Your task to perform on an android device: Launch Youtube and play Creativity with Dough || Children activity network , make sure to turn on subtitles and set playback to 1.5x
Image 0: 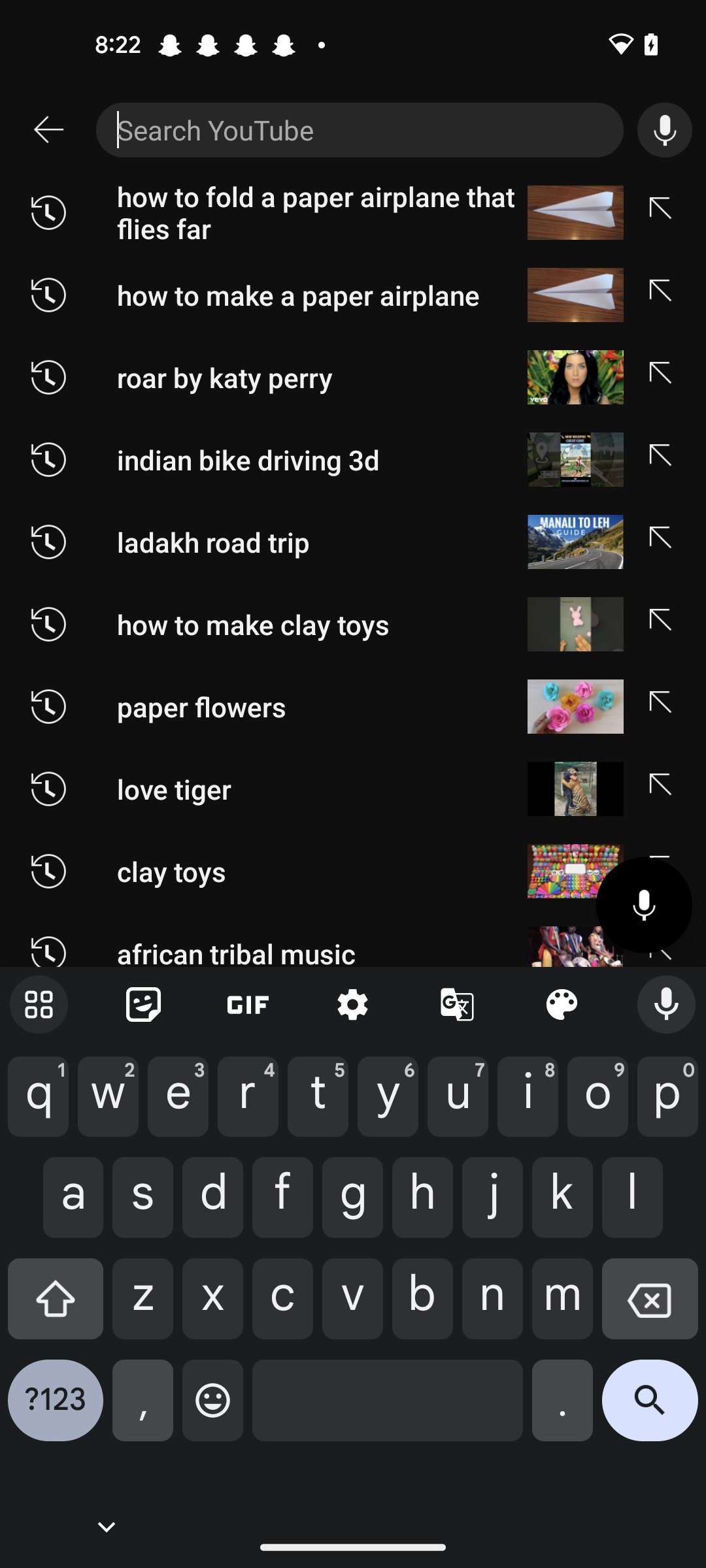
Click on the search tab at the top of the screen 
Step 0: click (360, 129)
Image 1: 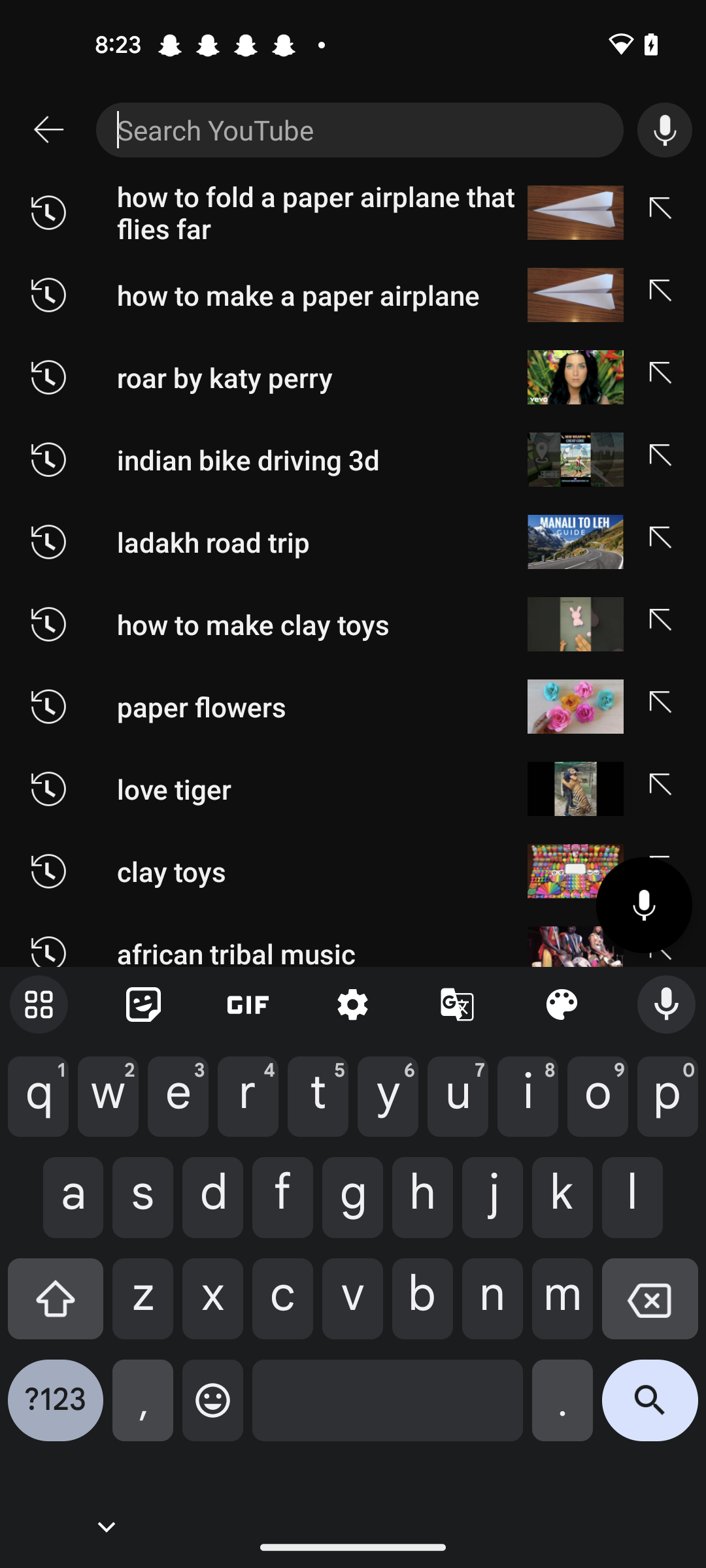
Enter as Creativity with Dough || Children activity network 
Step 1: type "Creativity with Dough || Children activity network ,"
Image 2: 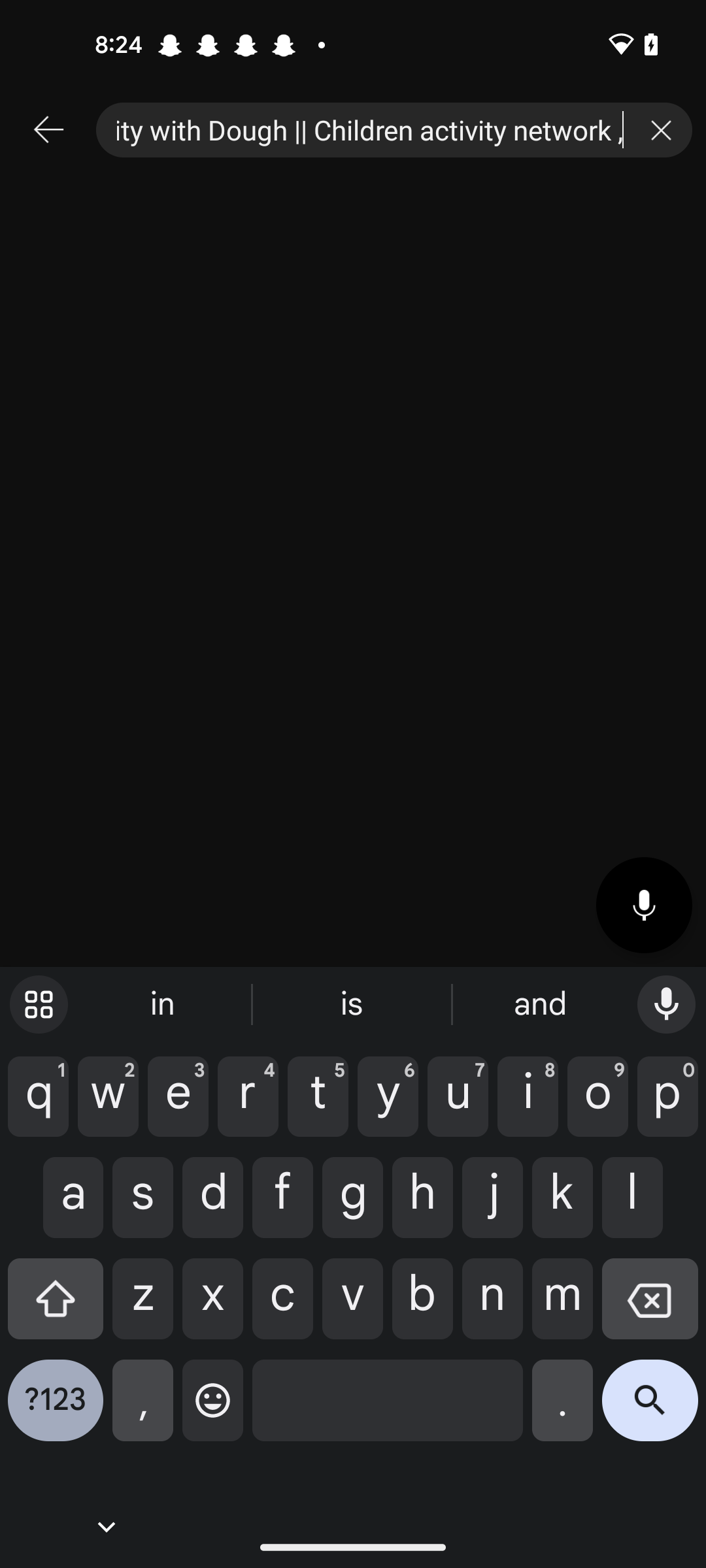
Click on the search icon at the bottom right corner of the screen 
Step 2: click (650, 1410)
Image 3: 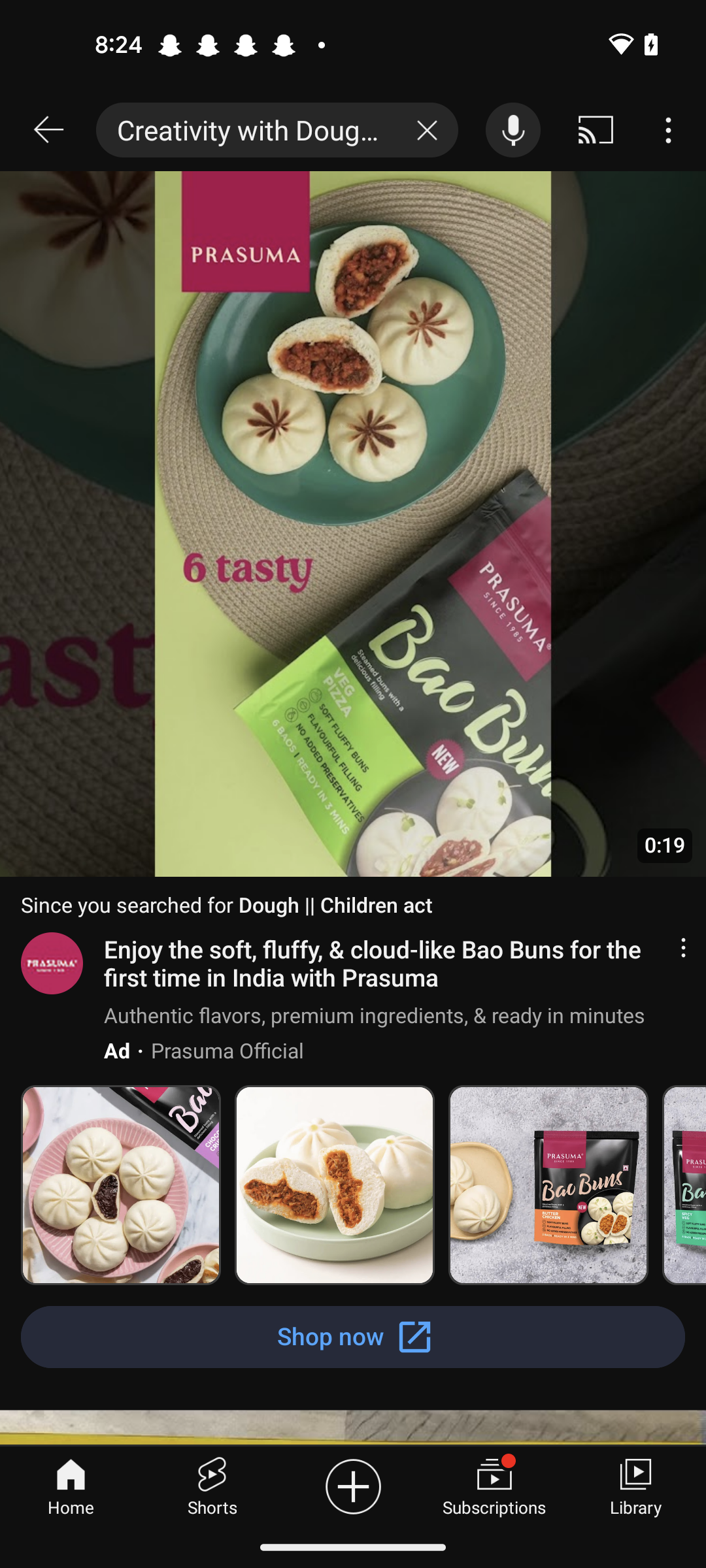
Swipe up
Step 3: scroll down
Image 4: 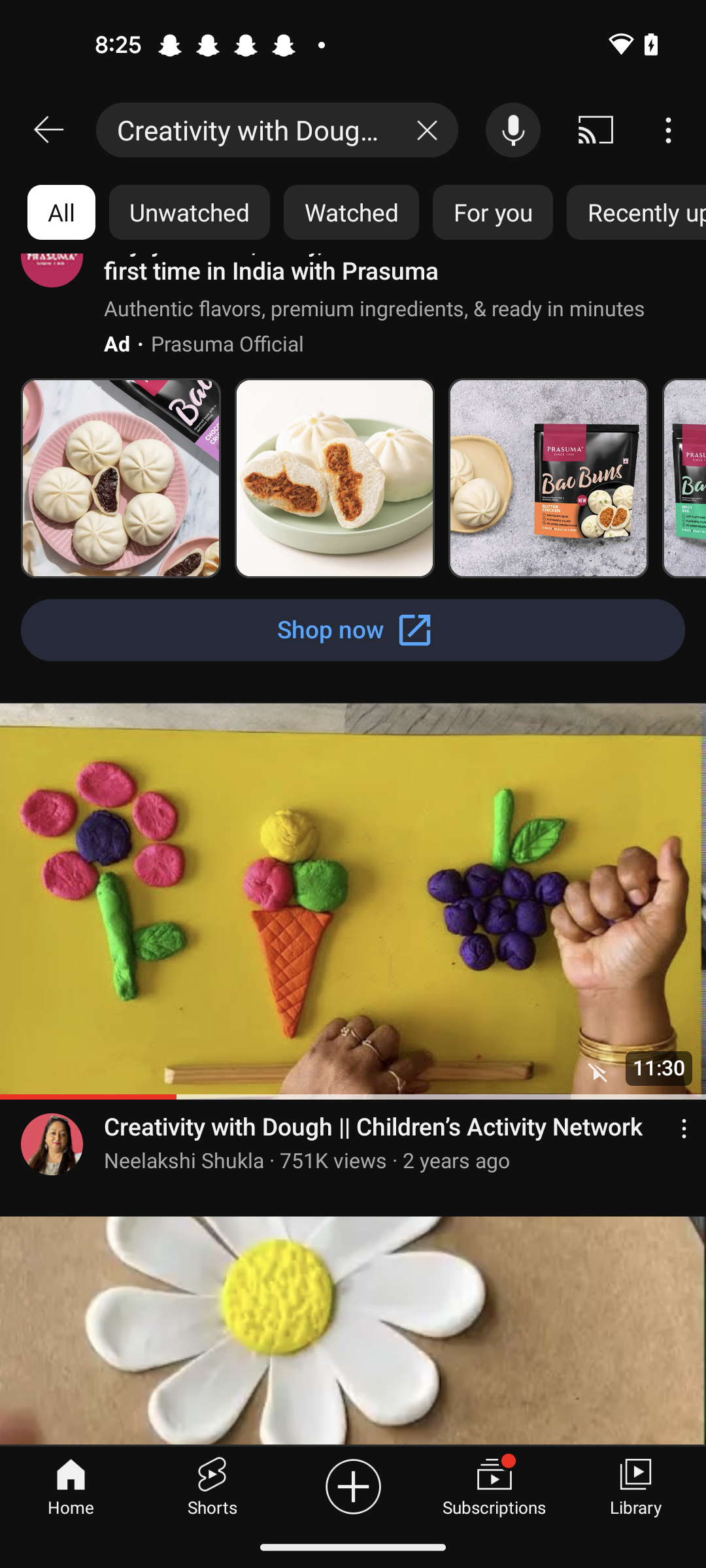
Click on the  Creativity with Dough || Children activity network video
Step 4: click (353, 959)
Image 5: 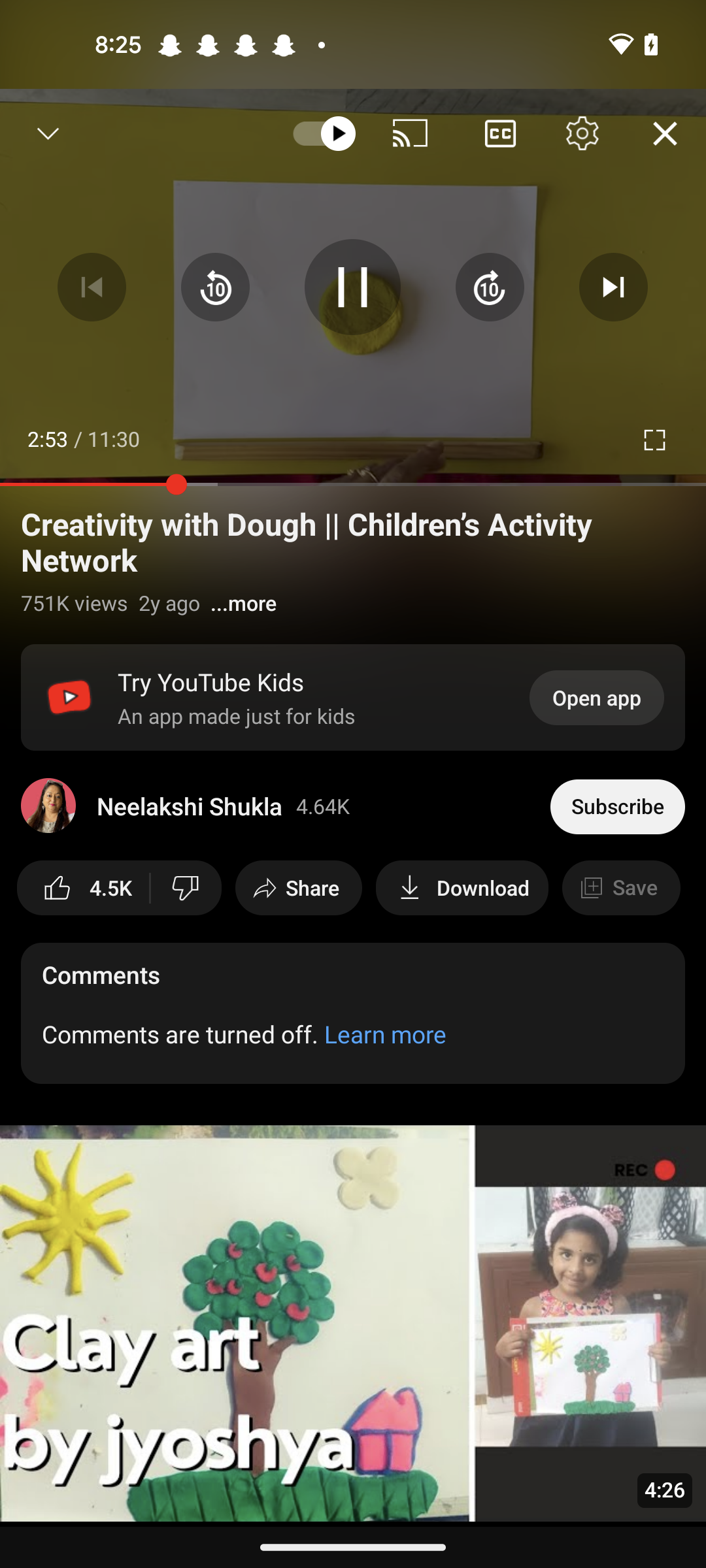
Click on the subtitles option 
Step 5: click (499, 133)
Image 6: 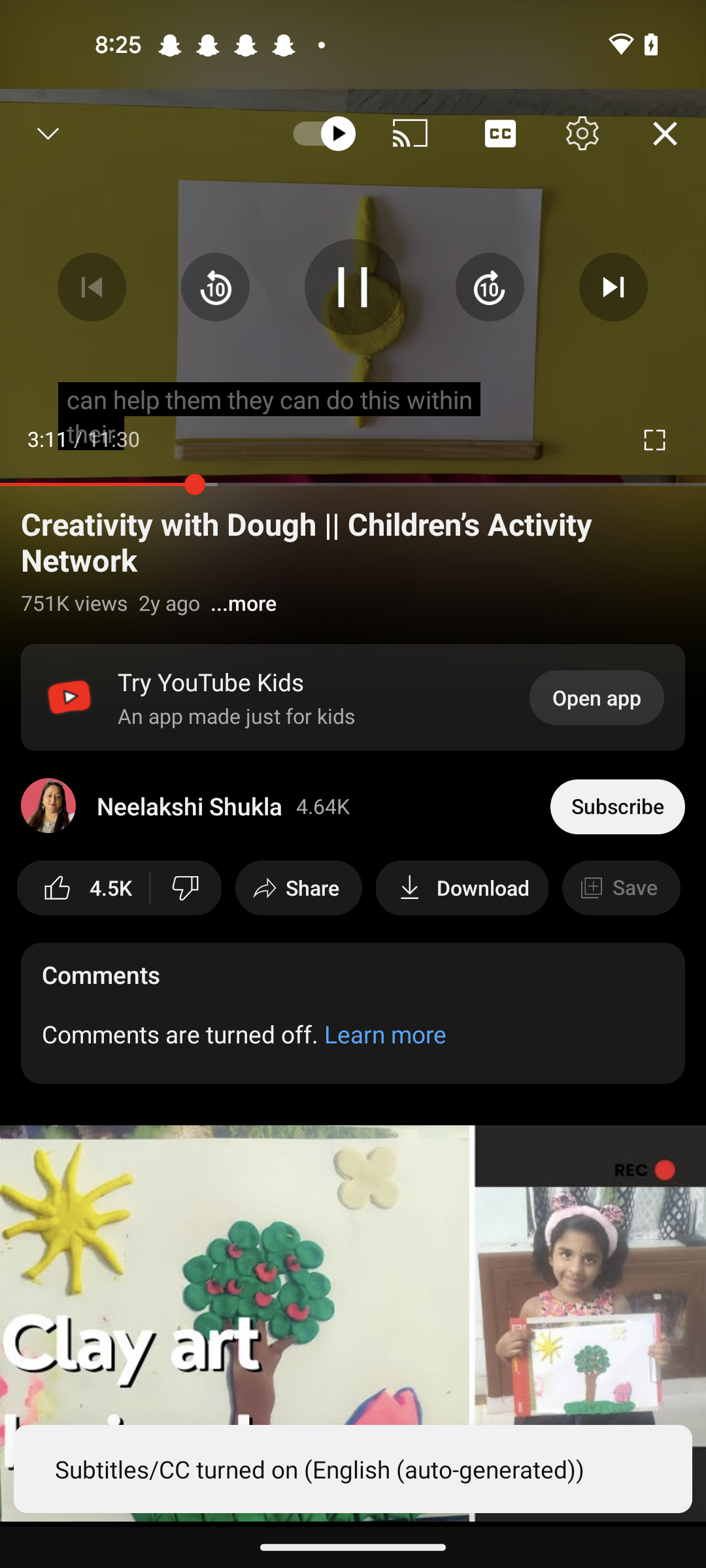
Click on the Setting icon of the video 
Step 6: click (582, 133)
Image 7: 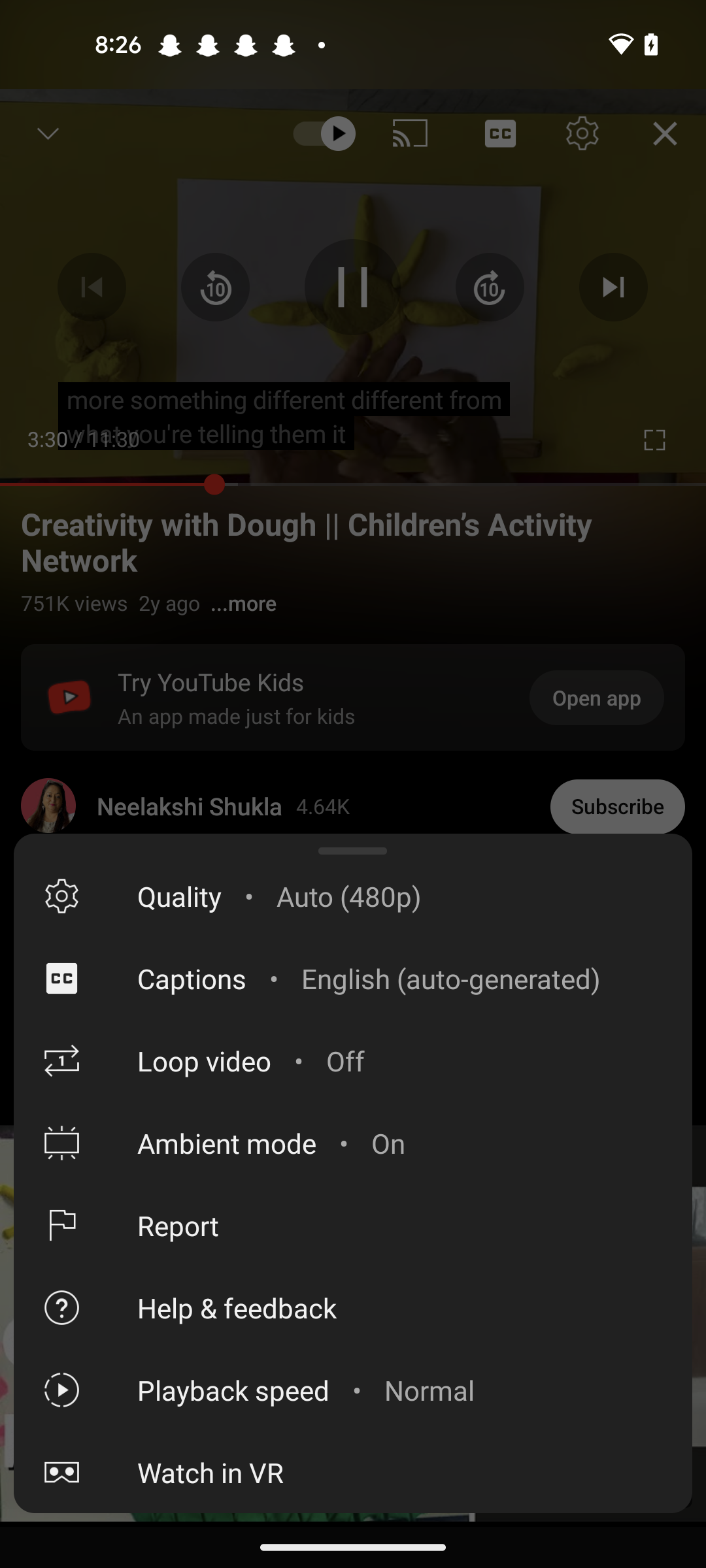
open the playback speed option
Step 7: click (353, 1390)
Image 8: 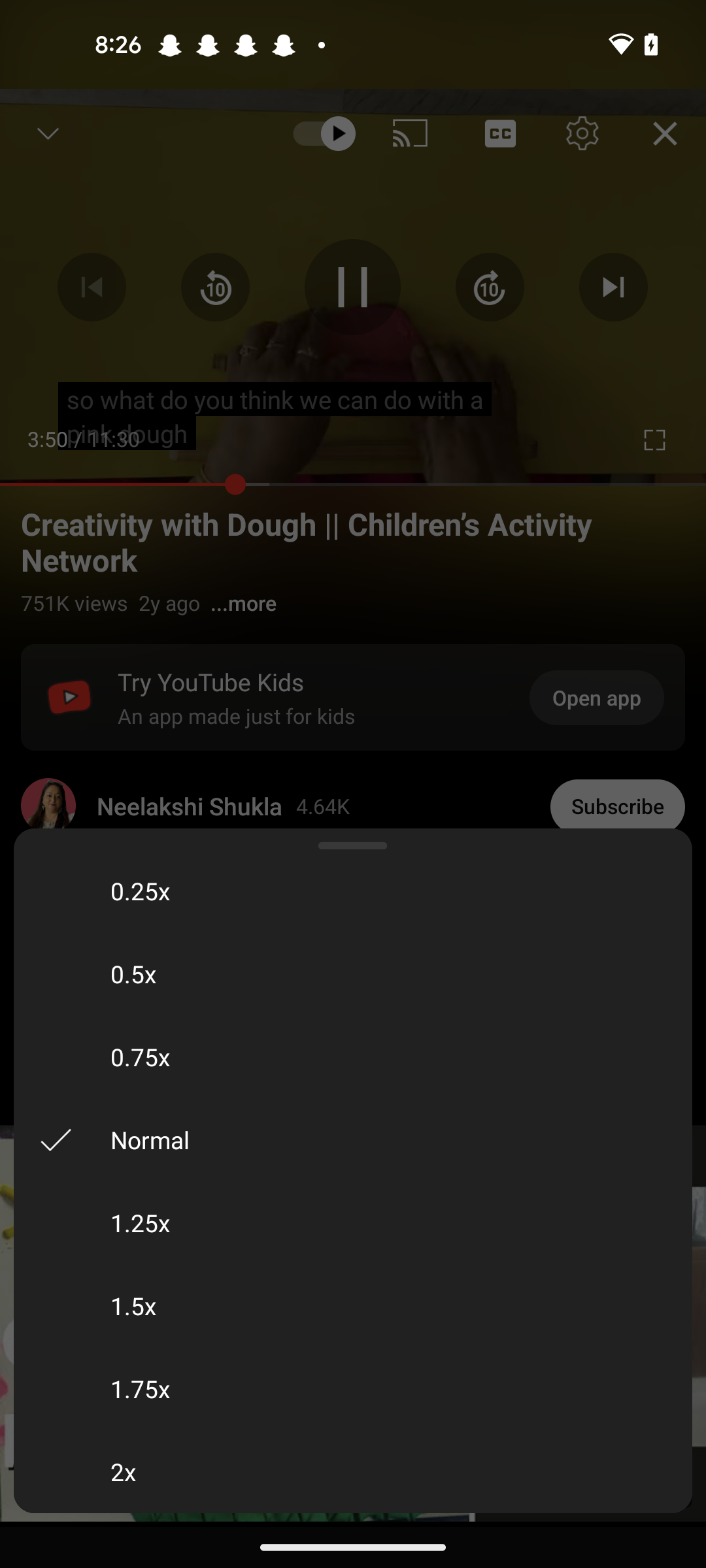
Select the 1.5x
Step 8: click (353, 1305)